Your task to perform on an android device: I should monitor my progress with the Balance app to keep myself inspired to meditate.
Image 0: 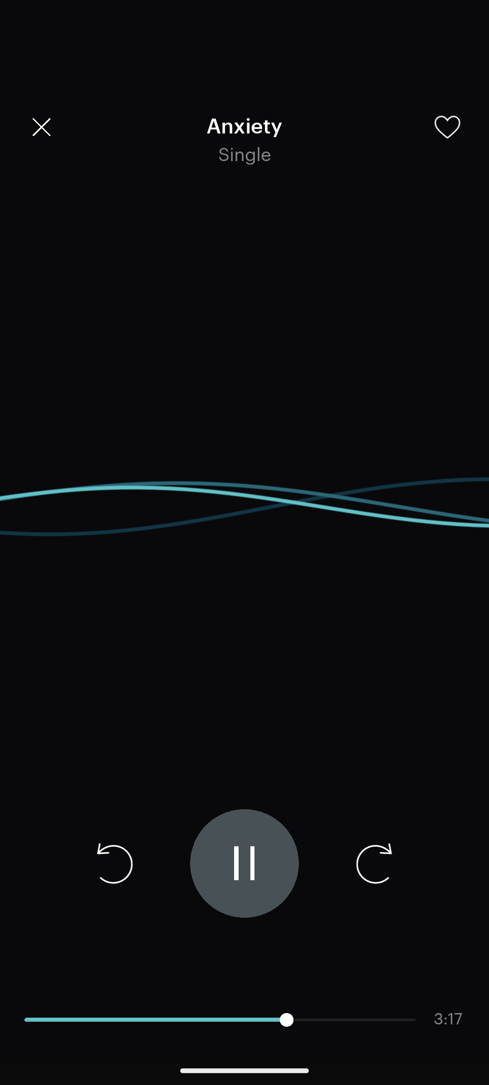
Click on the close button at the top left corner of the screen
Step 0: click (35, 133)
Image 1: 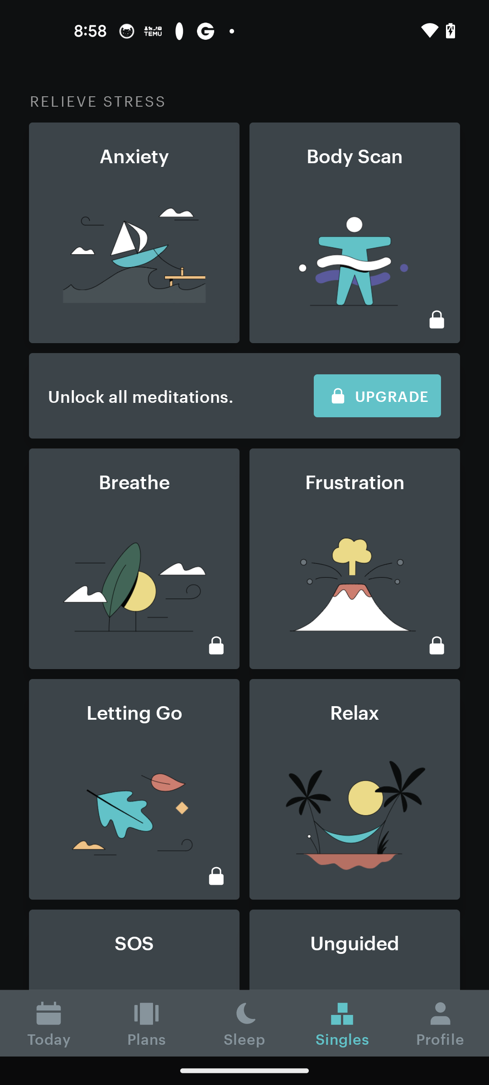
Go to the profile tab 
Step 1: click (440, 1023)
Image 2: 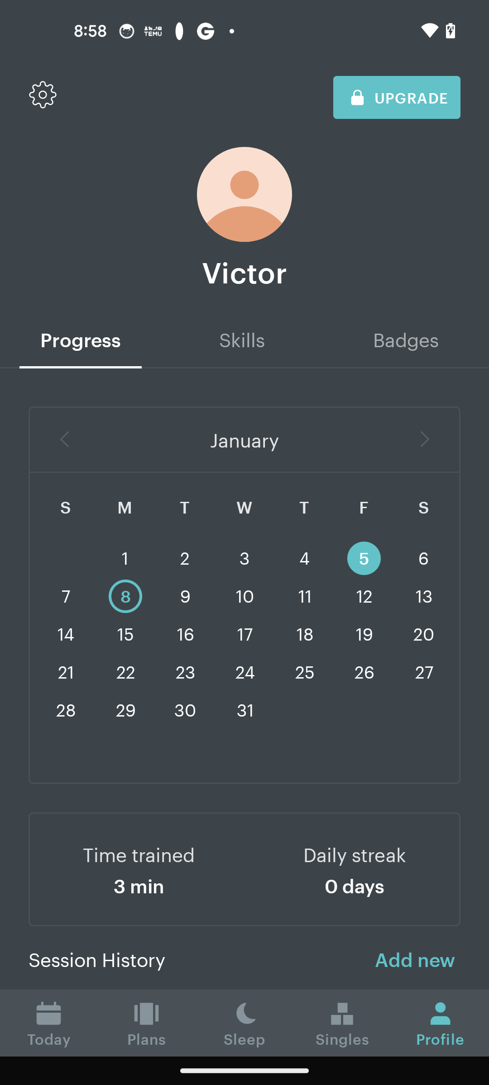
Swipe up for the progress
Step 2: scroll down
Image 3: 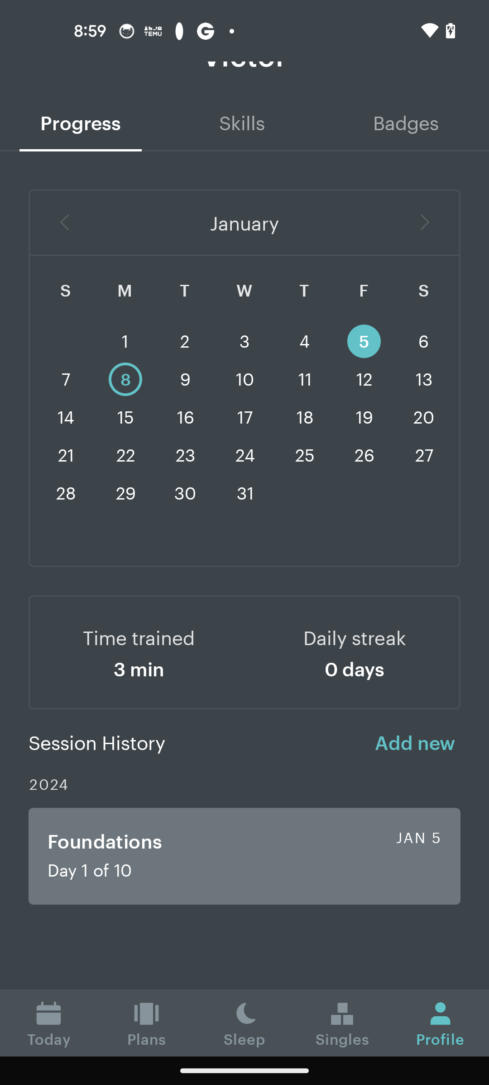
Swipe up for the progress
Step 3: scroll down